Your task to perform on an android device: My friend suggested I look at the menus at Alraa3i Restaurant.
Image 0: 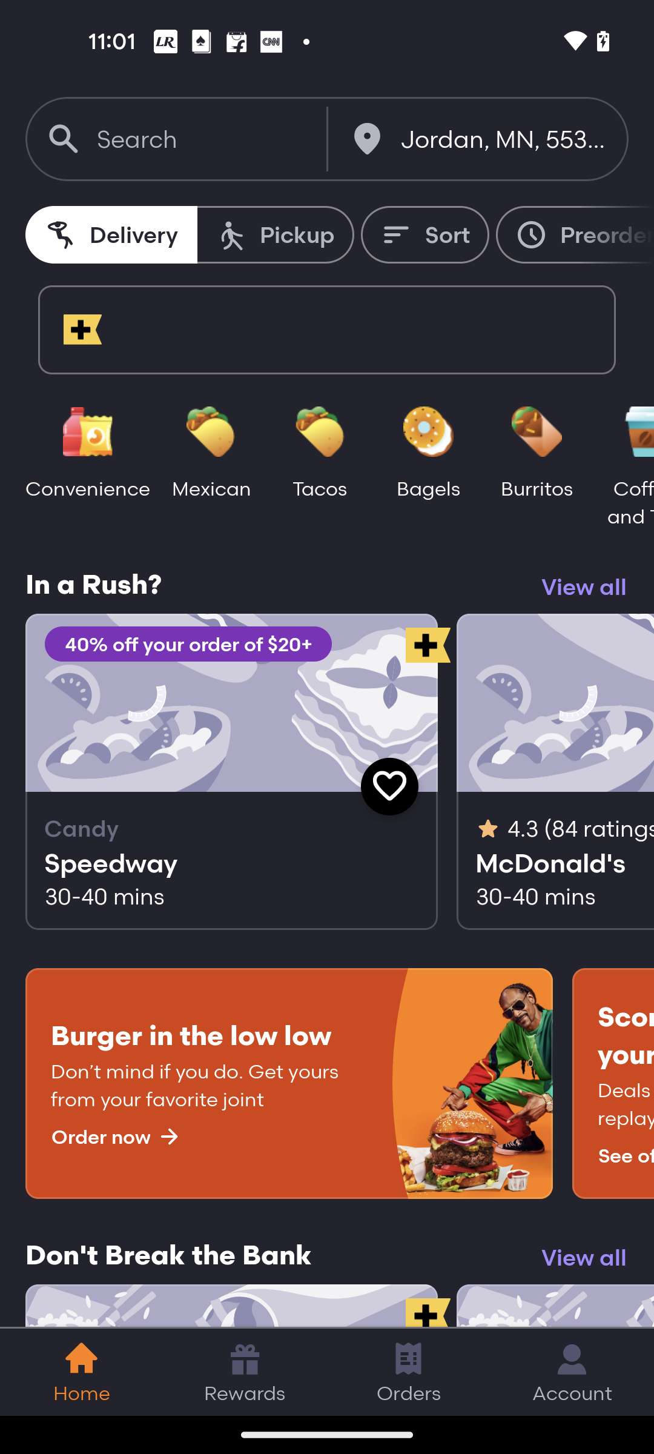
Open the Talabat app
Step 0: open app "talabat"
Image 2: 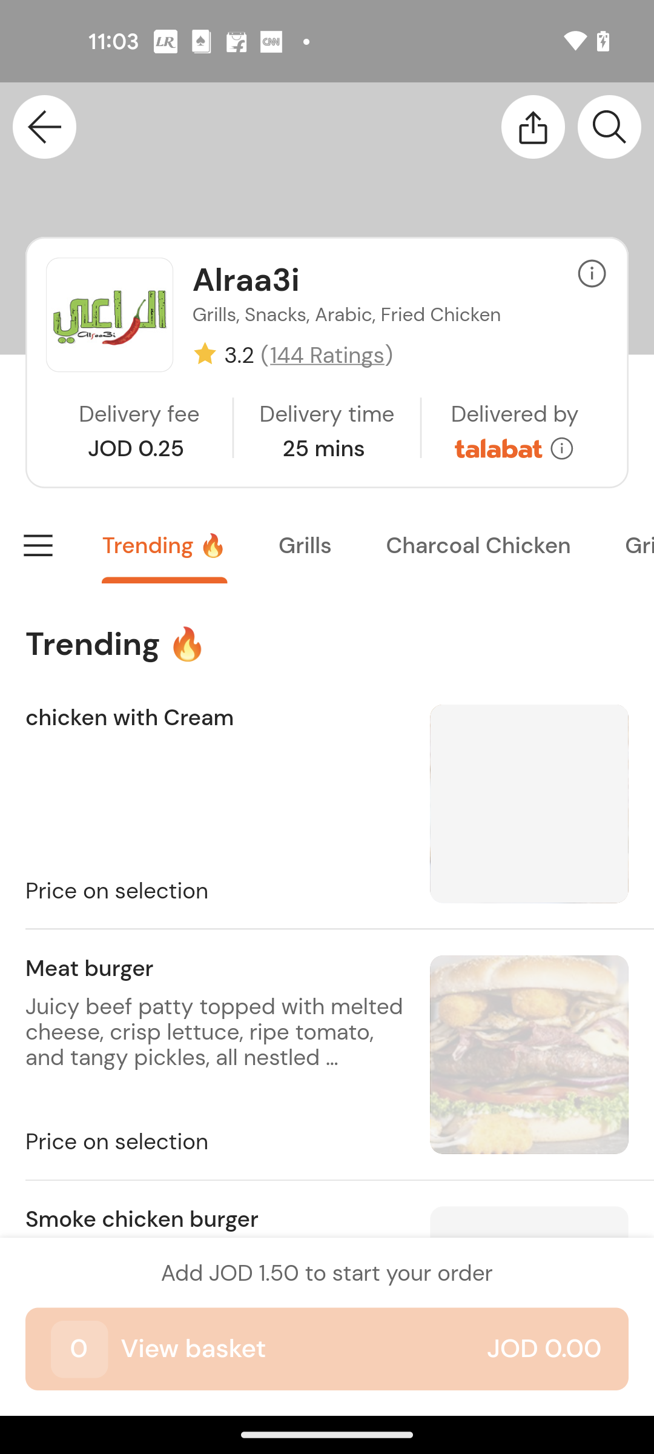
Swipe up to view menu 
Step 2: scroll left